Your task to perform on an android device: How can I share my "Oye Como Va" song recorded audio with my friend Natalie Larson over her email address, natalie.larson1998@gmail.com, from the Easy Voice Recorder app?
Image 1: 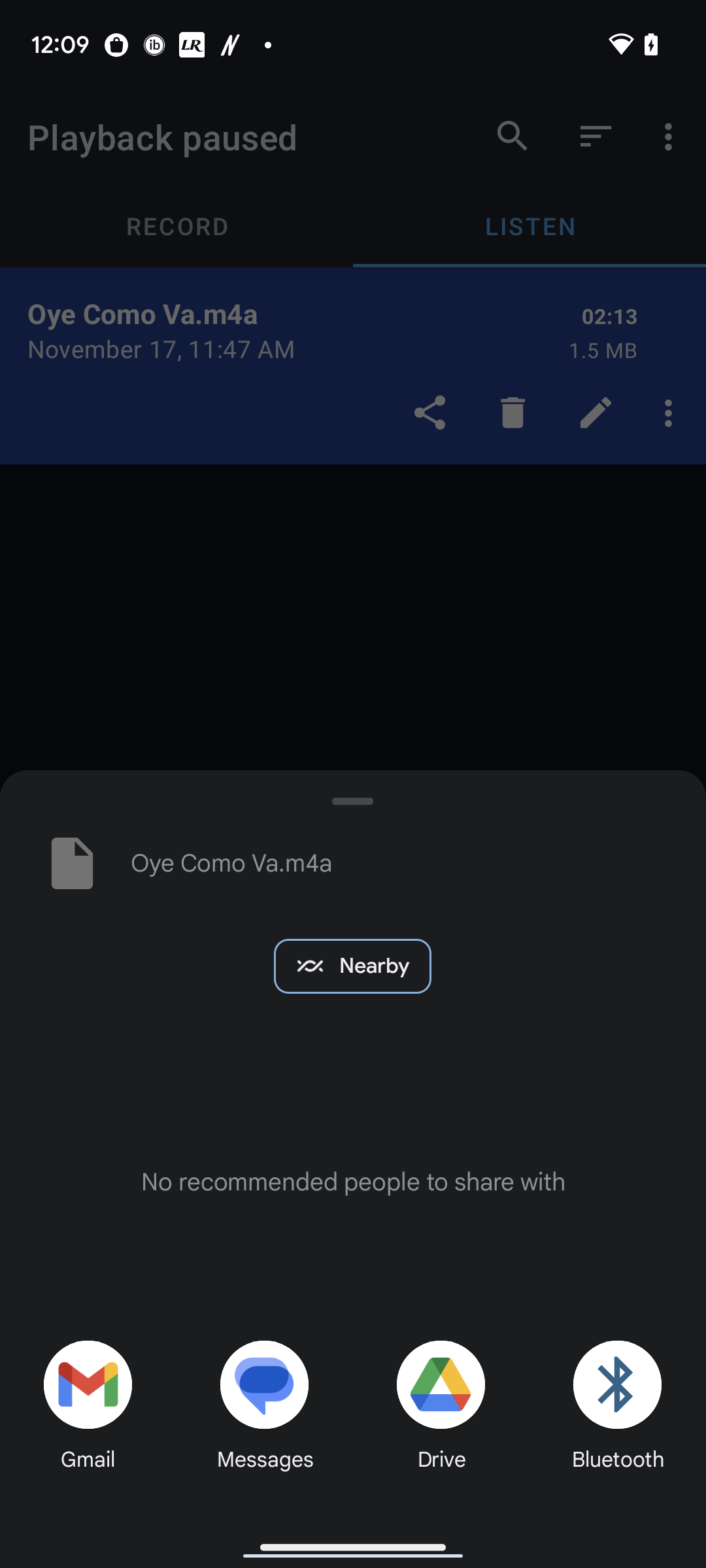
Click on the tab "Gmail" at the bottom left corner of the screen.
Step 1: click (92, 1394)
Image 2: 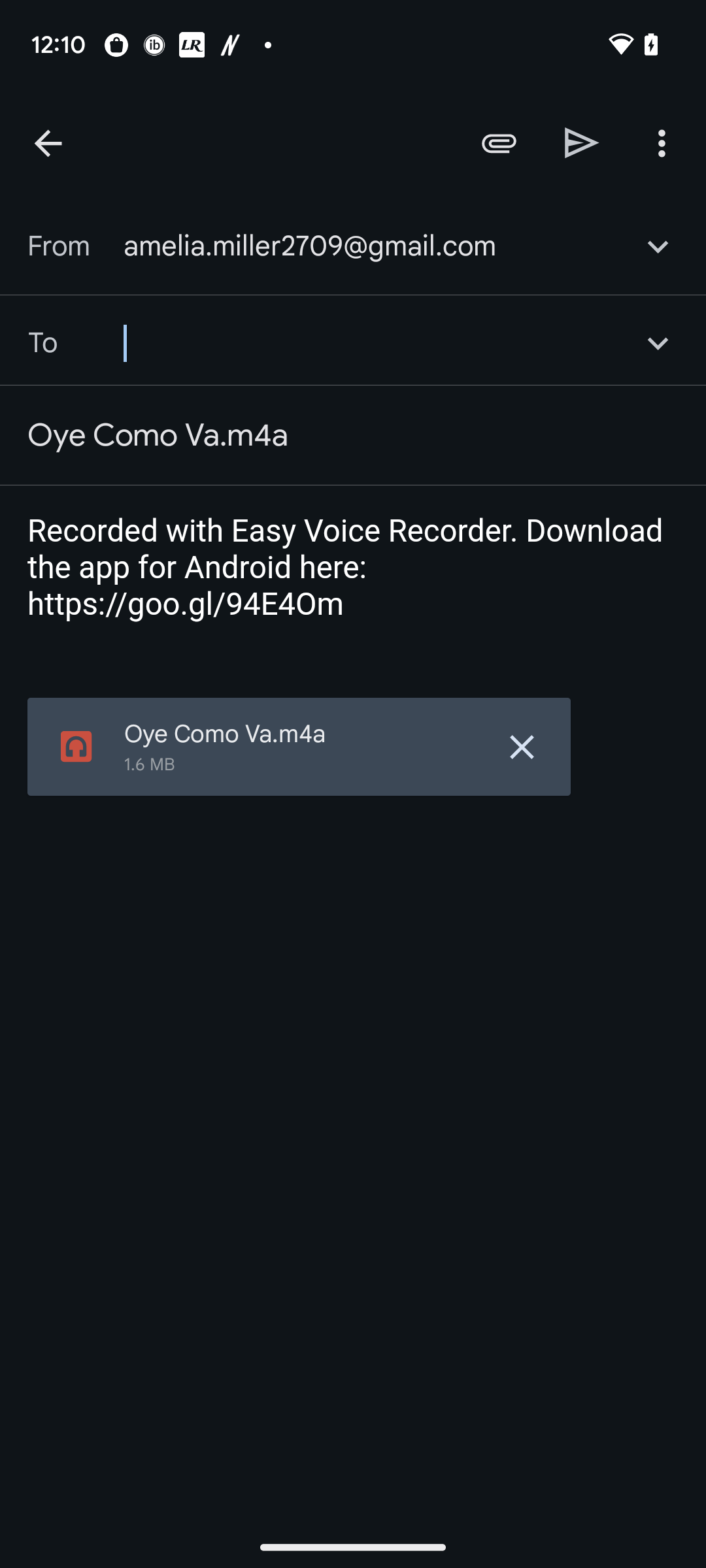
Type id - natalie.larson1998@gmail.com in the second input box.
Step 2: type "natalie.larson1998@gmail.com"
Image 3: 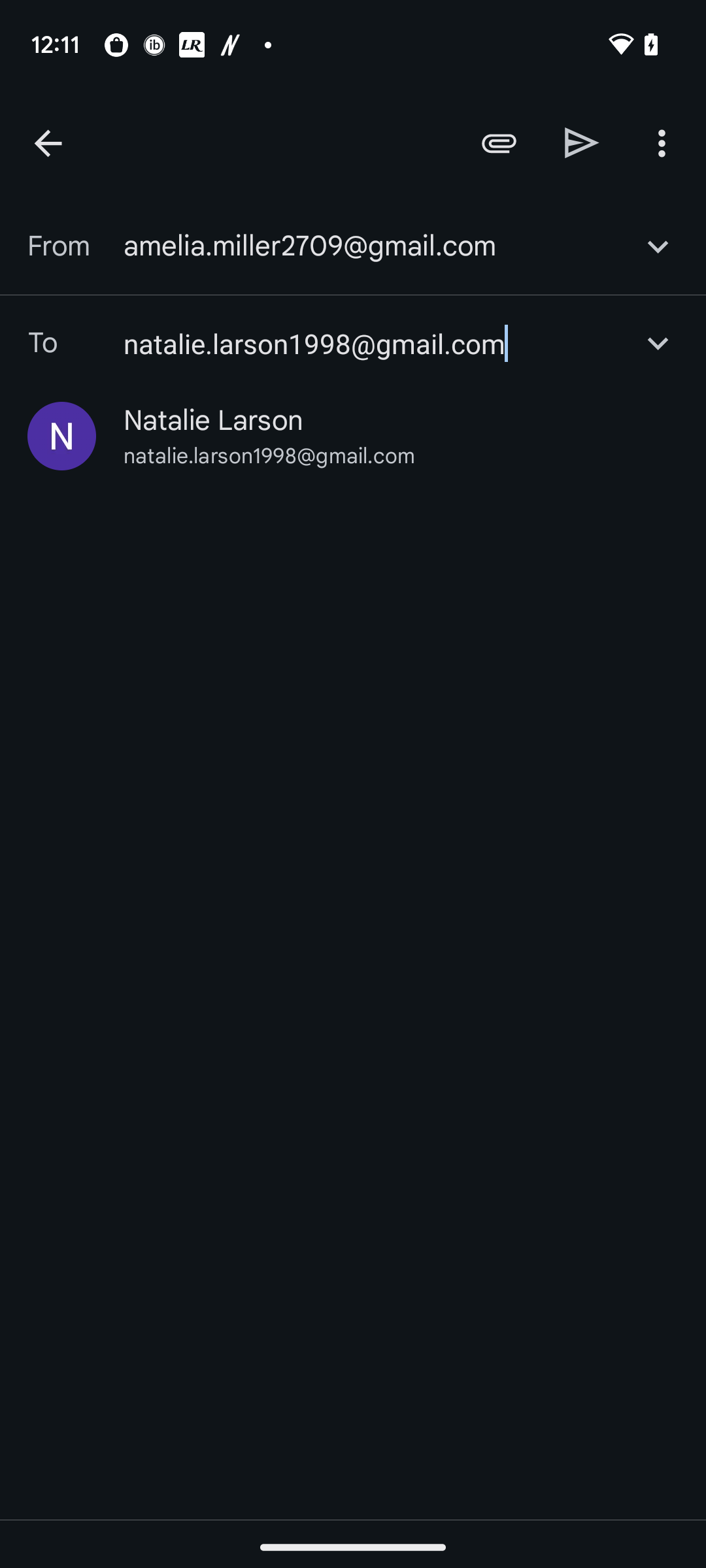
click on the Send icon at the top right.
Step 3: click (582, 142)